Your task to perform on an android device: Compare the price of the LED 75 watt halogen range hood bulb with similar products in the market for more clarity.
Image 0: 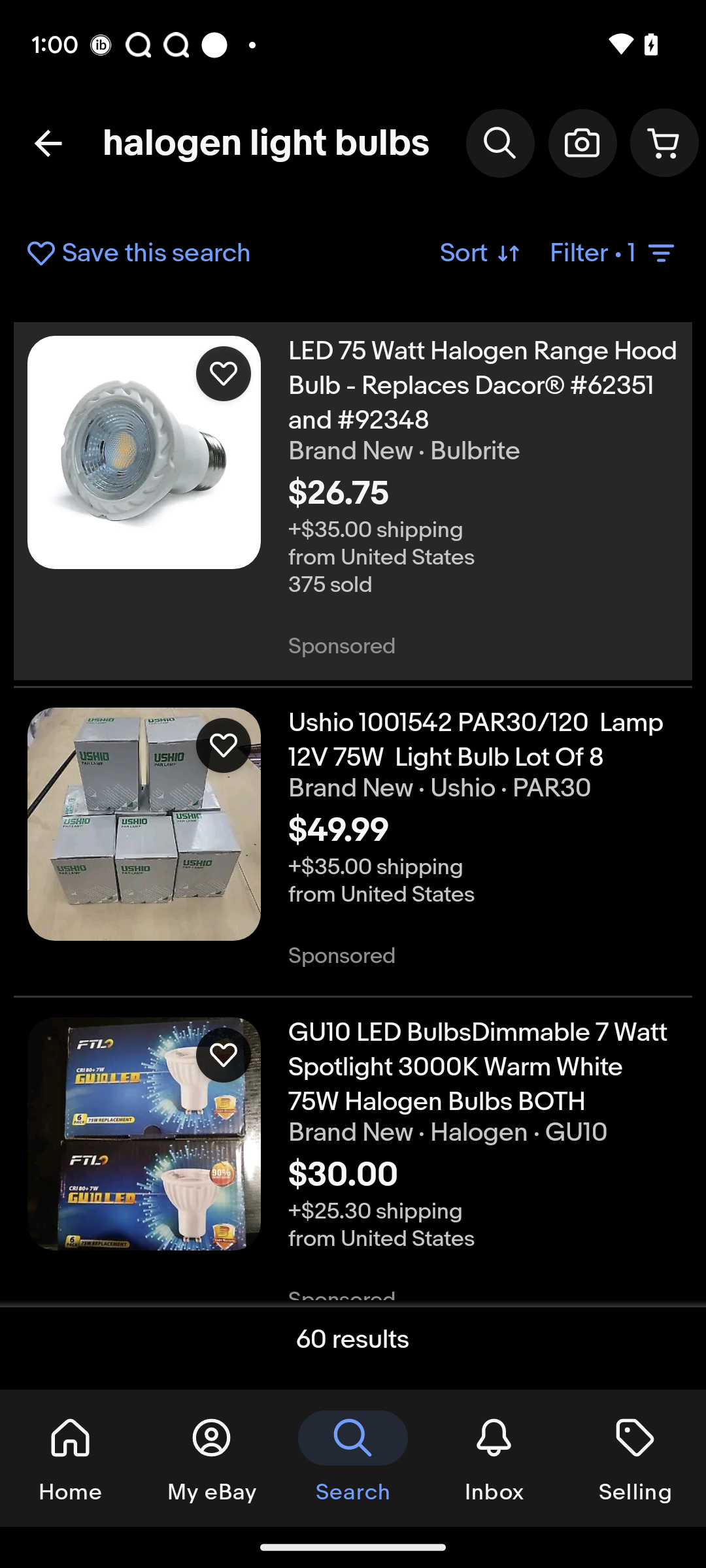
Click on the LED 75 watt halogen range hood bulb
Step 0: click (143, 451)
Image 1: 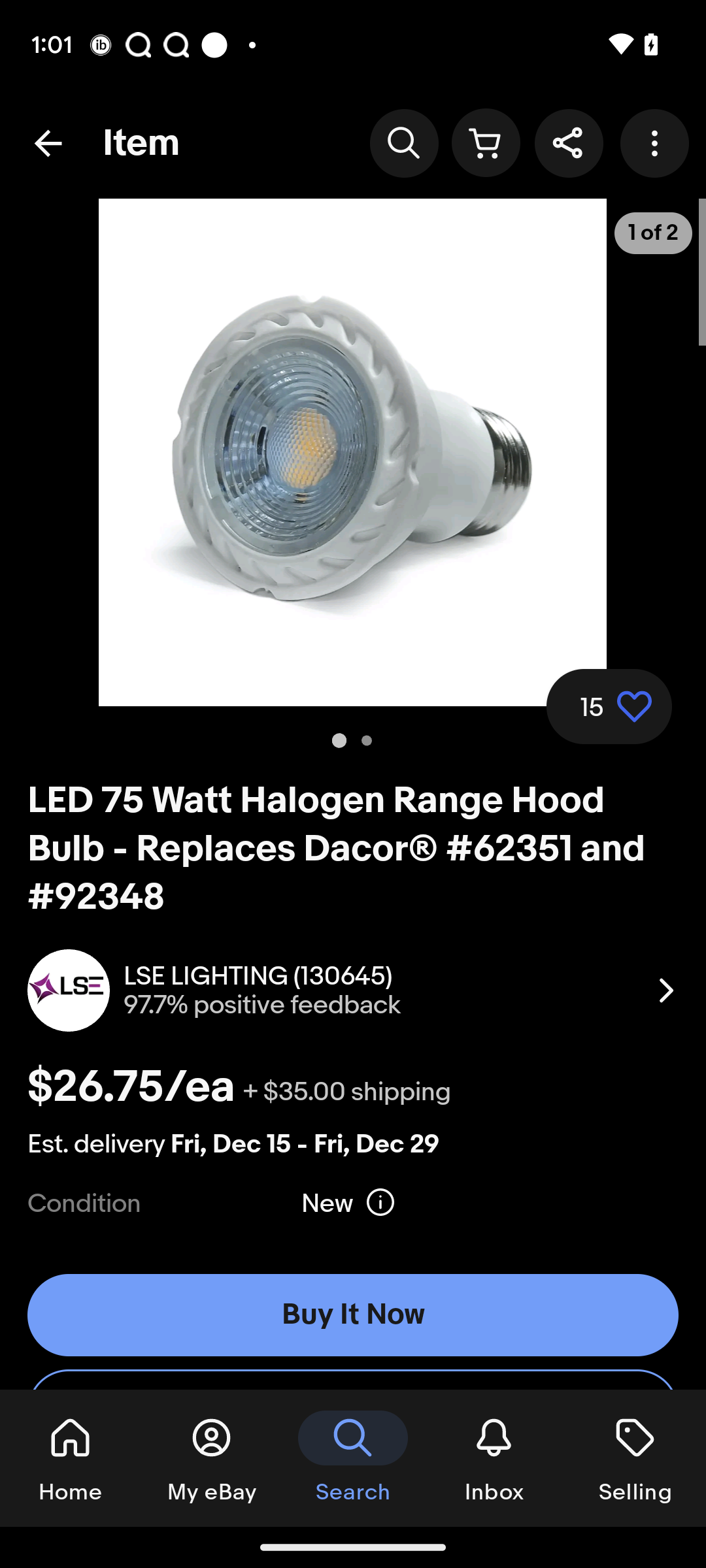
Swipe up to view more similar products
Step 1: scroll down
Image 2: 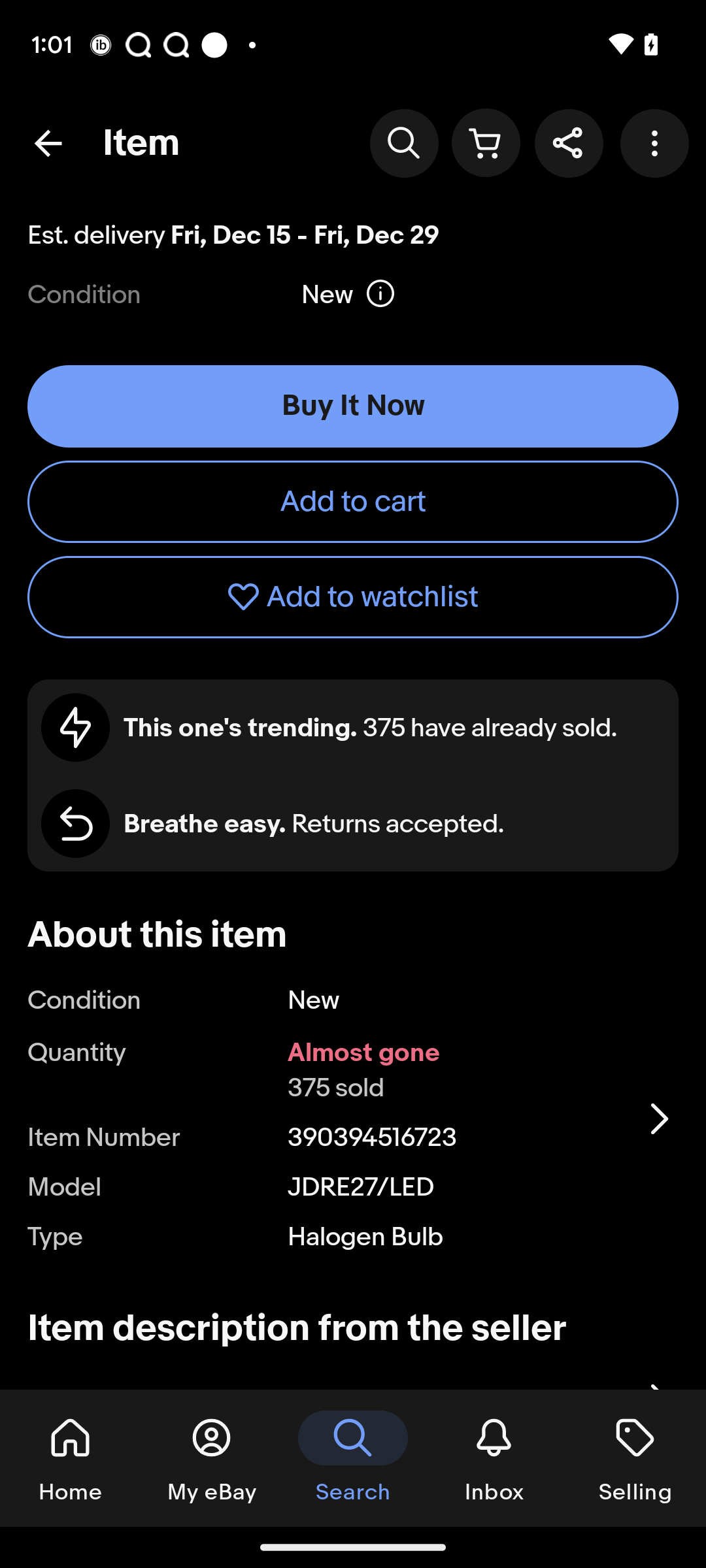
Swipe up to view more similar products
Step 2: scroll down
Image 3: 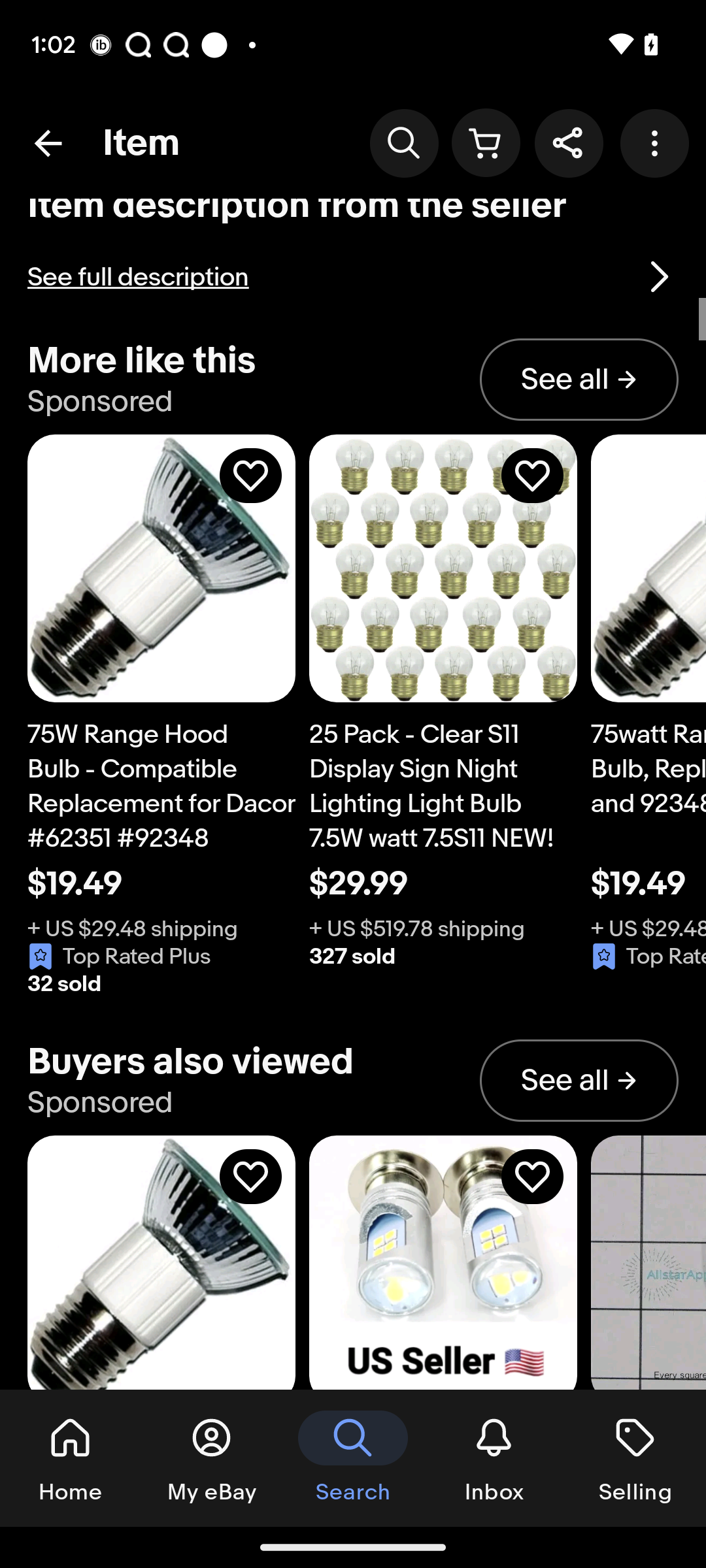
Click on the first see all button
Step 3: click (579, 380)